Your task to perform on an android device: I want to adjust the brightness so that I can read a book.
Image 0: 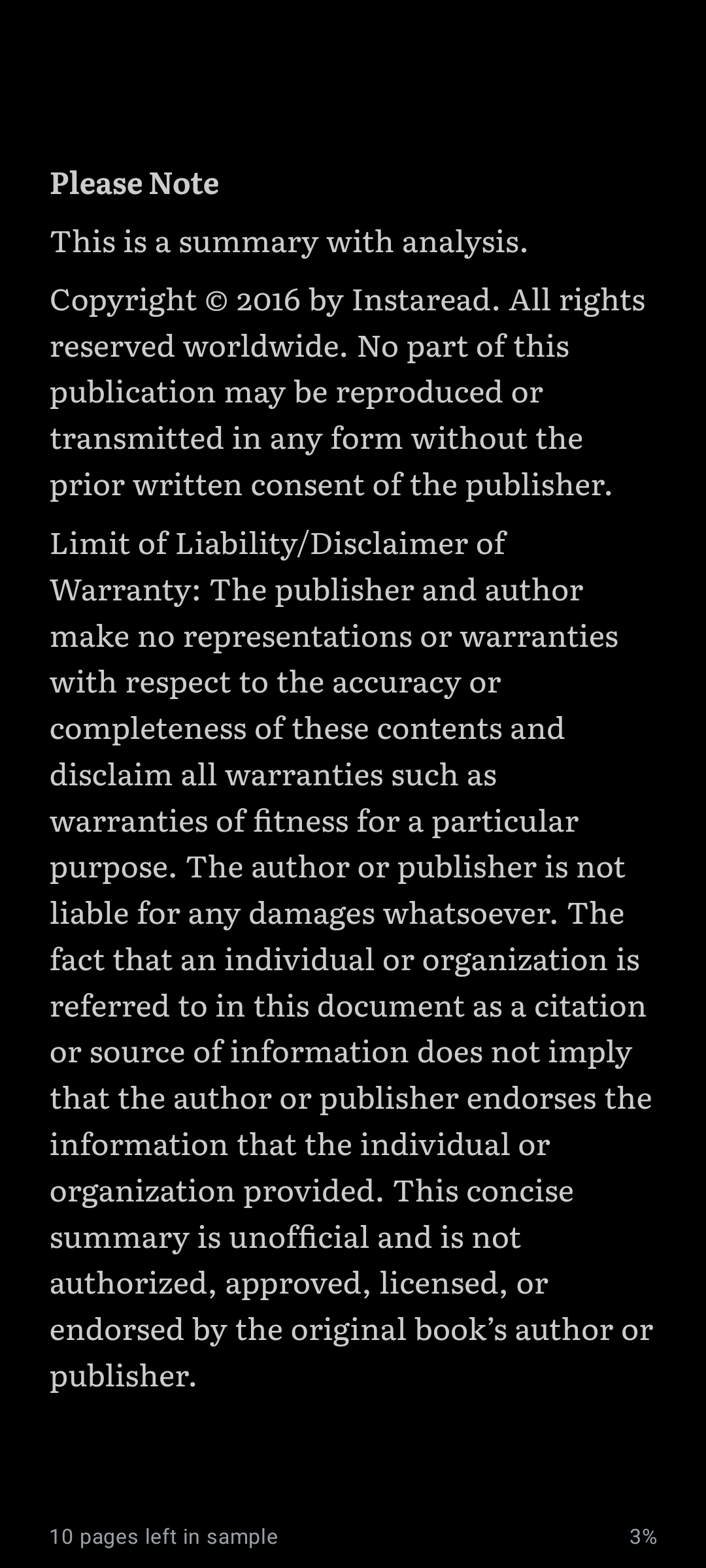
Click on the screen.
Step 0: click (353, 828)
Image 1: 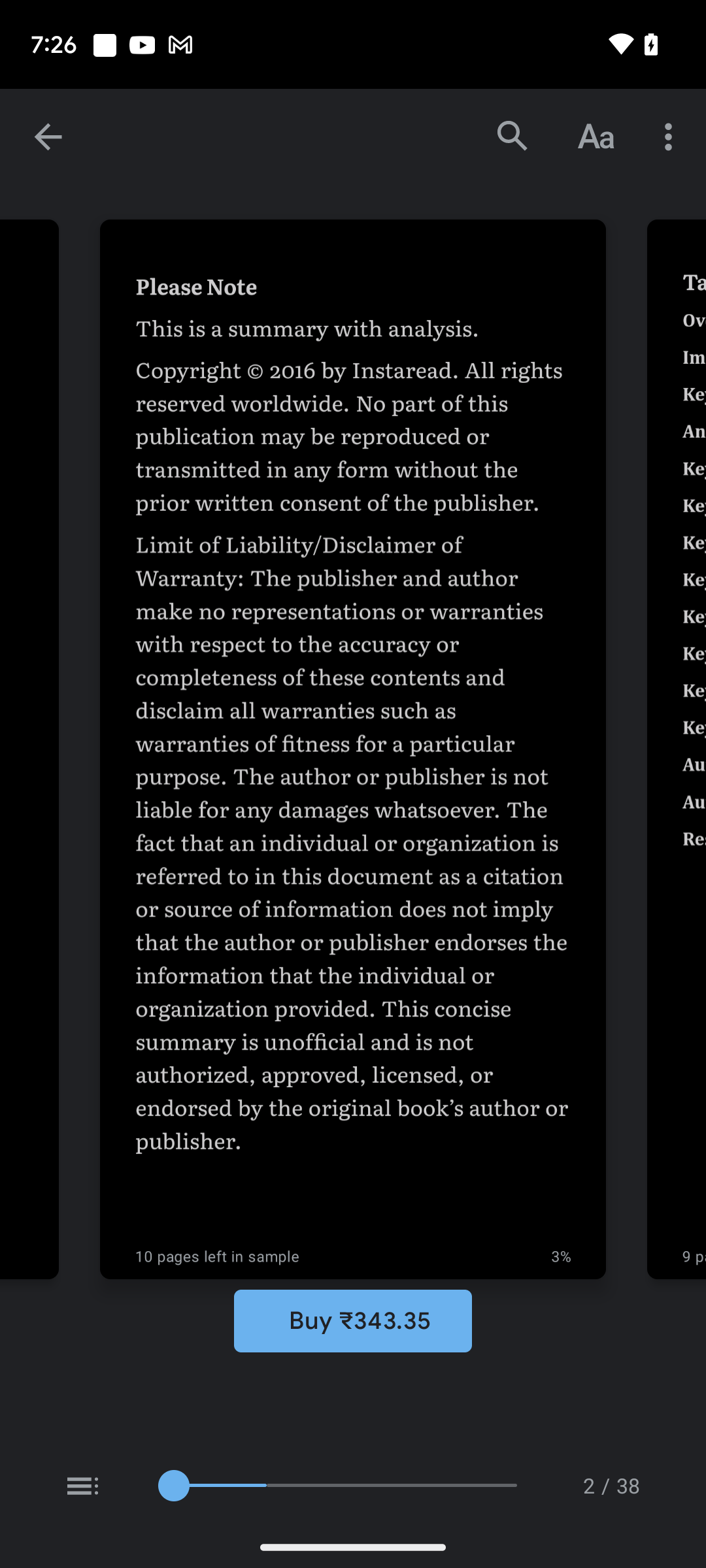
Click on Aa icon on the screen.
Step 1: click (596, 137)
Image 2: 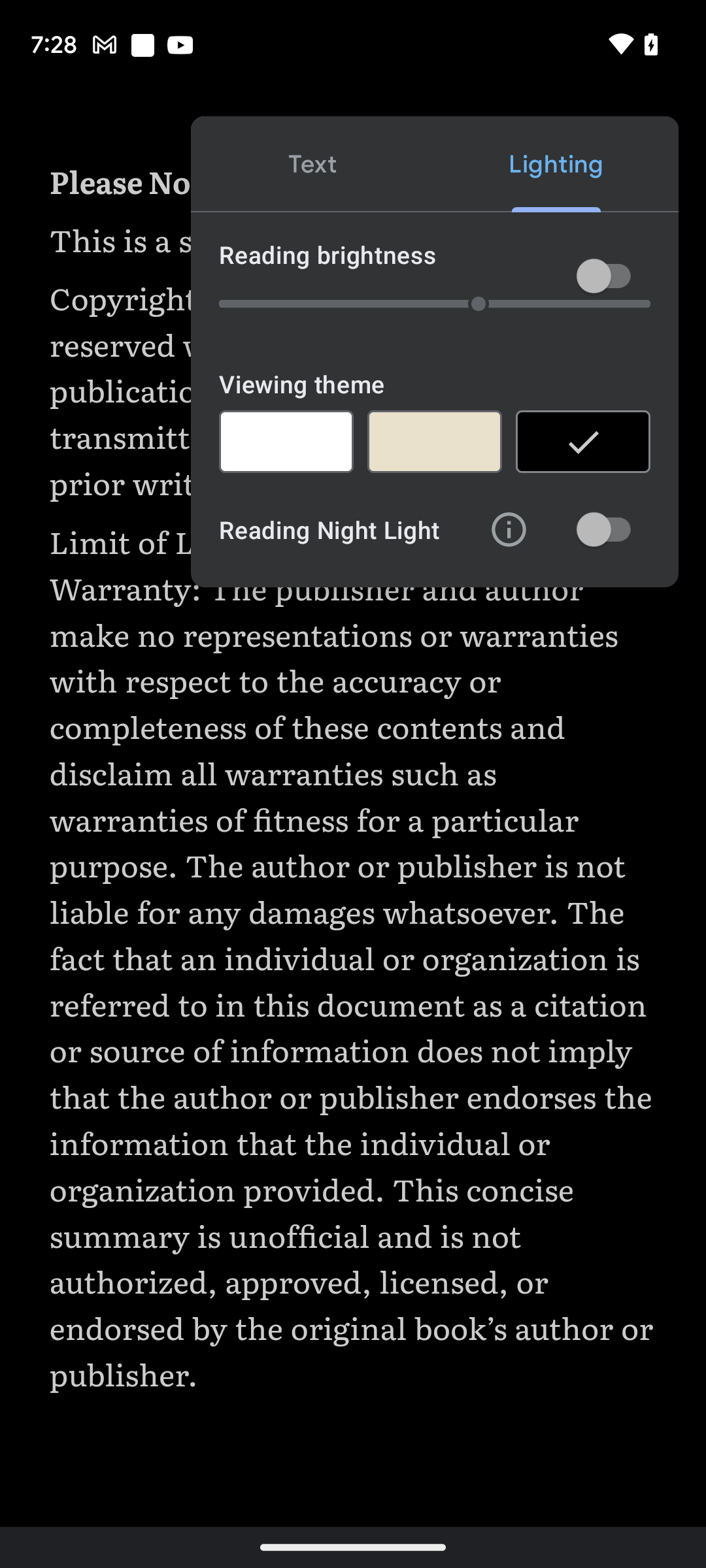
Click on the Reading brightness on the screen.
Step 2: click (611, 276)